Your task to perform on an android device: Open the Puma app, I want to browse hiking shoes since I need to get a new pair because I have a trail planned for the following weekend.
Image 0: 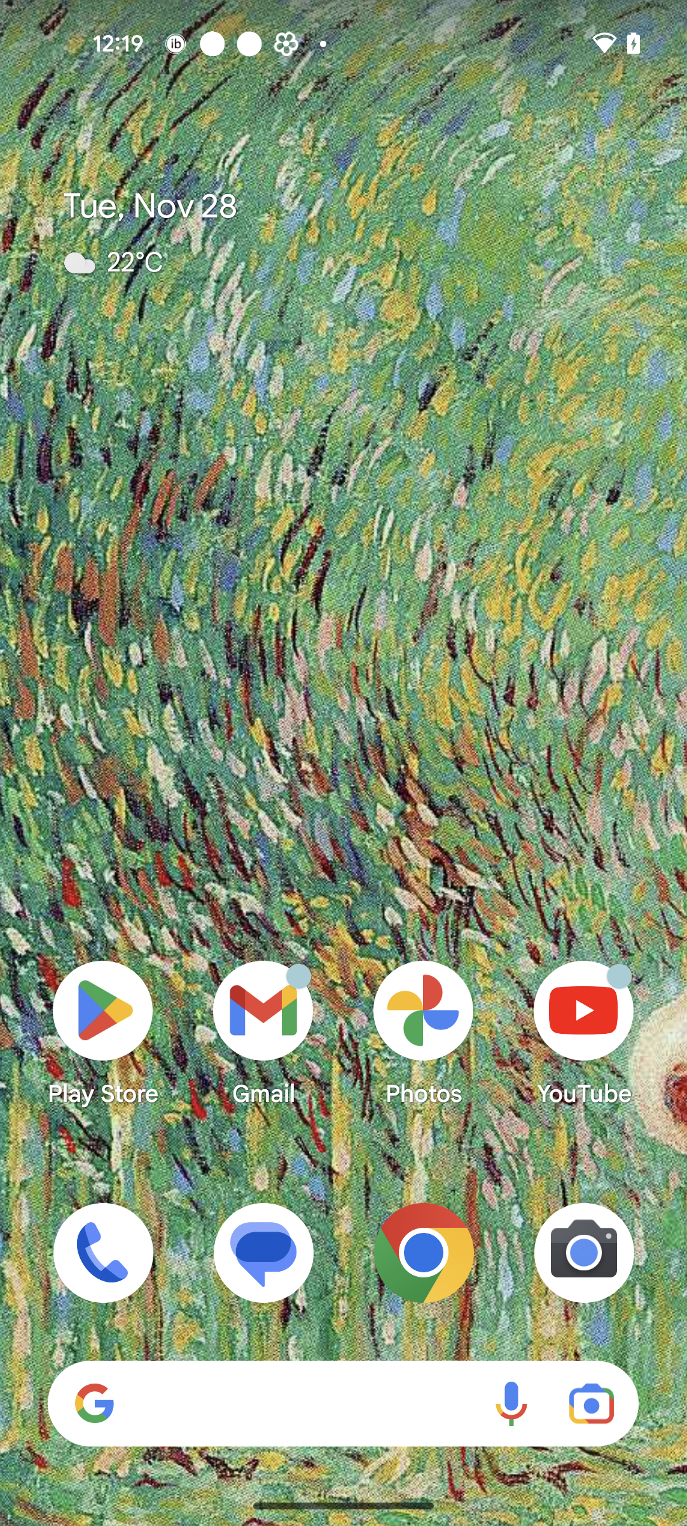
Open the Puma app
Step 0: open app "PUMA"
Image 1: 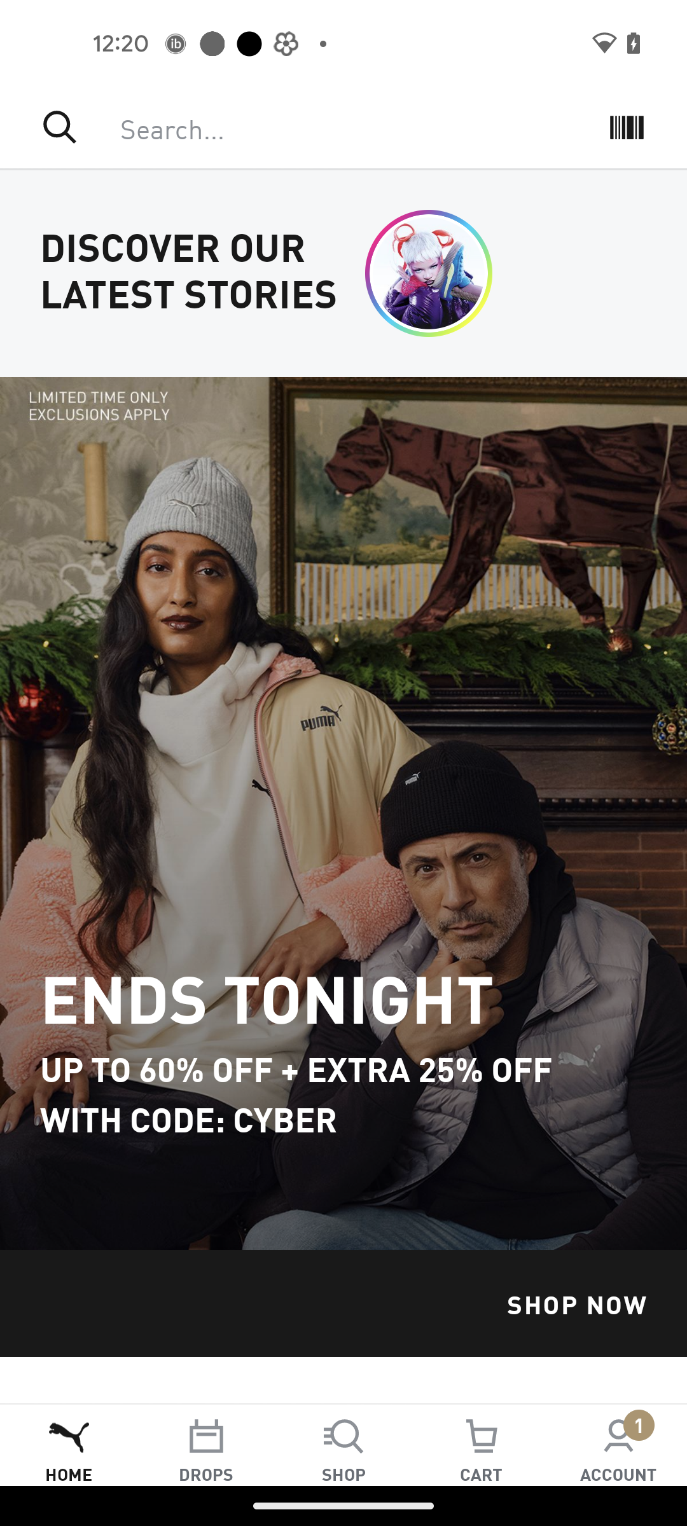
Click on the search bar
Step 1: click (335, 127)
Image 3: 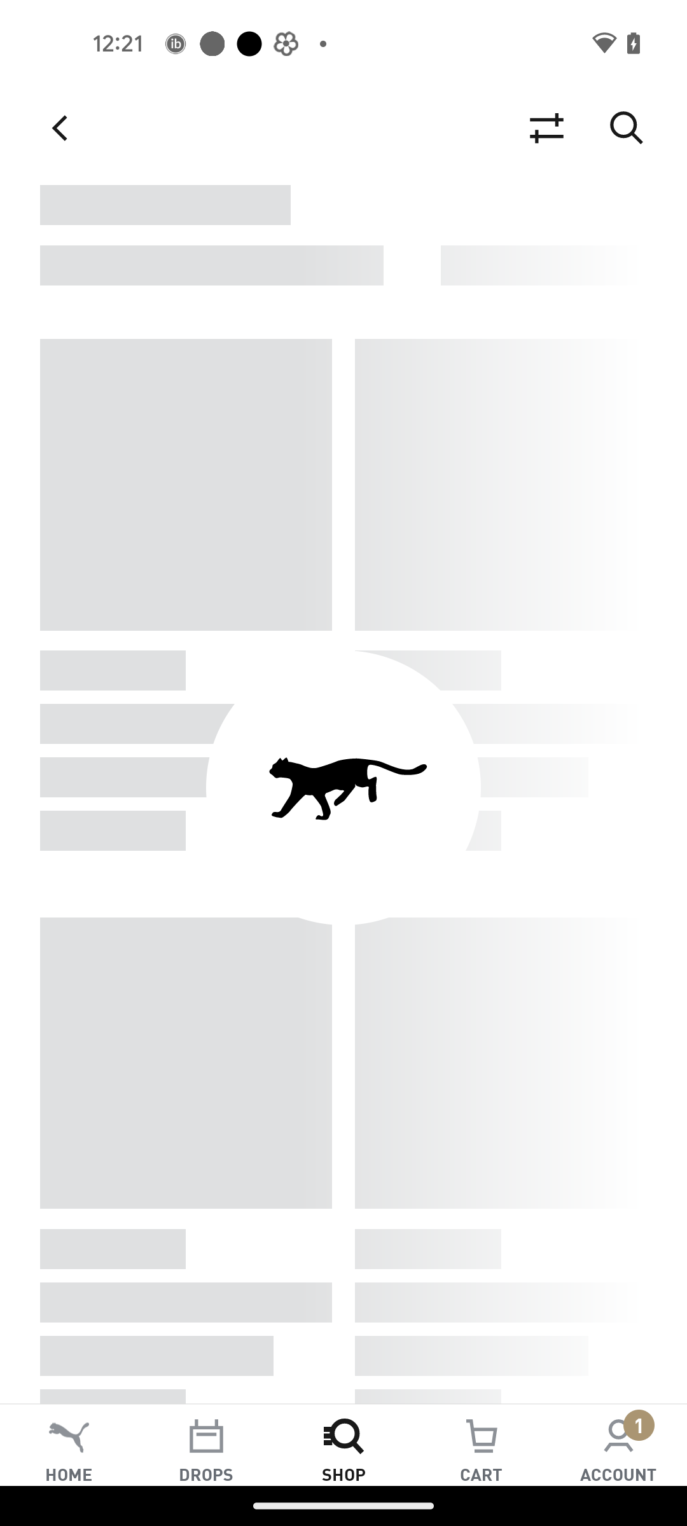
Click on the Hiking shoes search history
Step 3: wait